Your task to perform on an android device: Edit the title of Introduction note to about Pixel Phone 
Image 0: 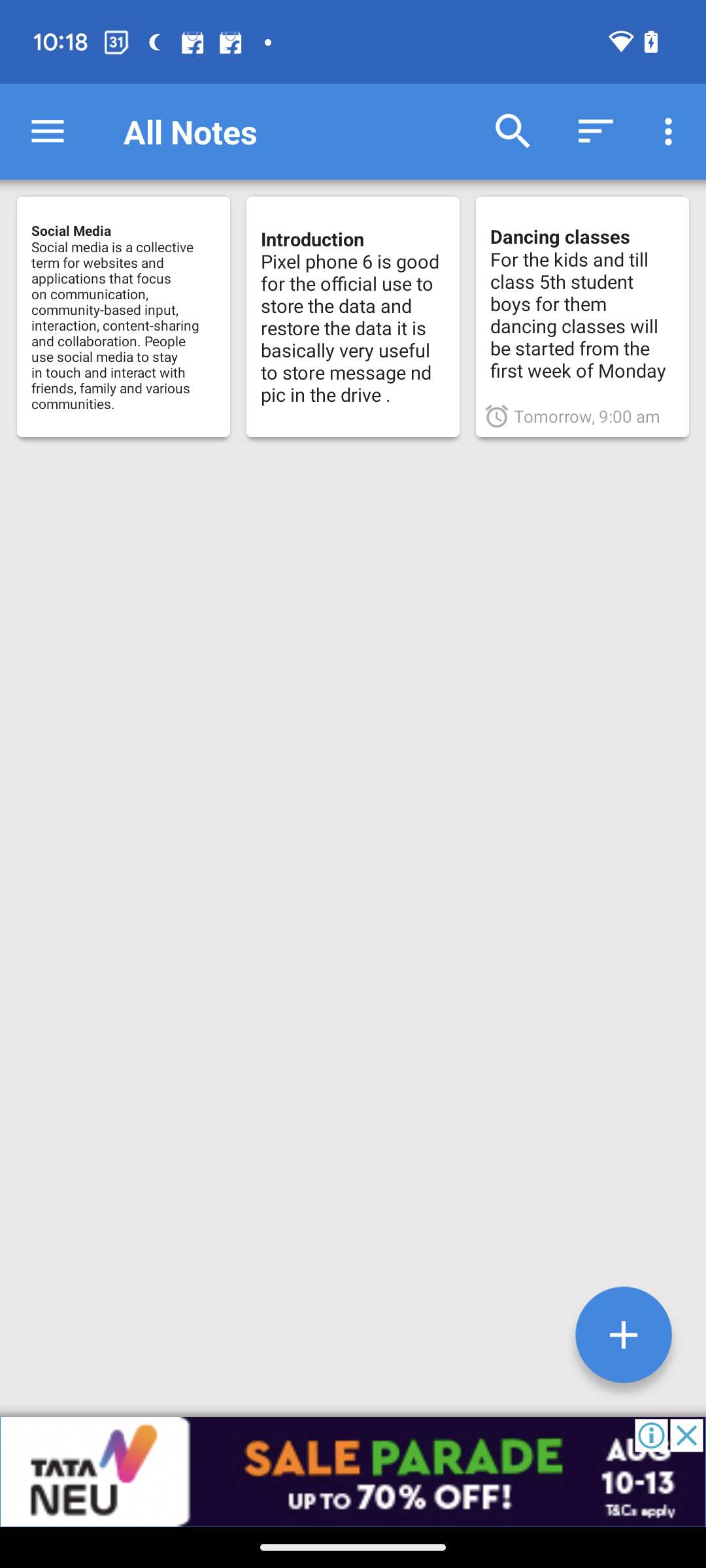
click on the Introduction Notes box
Step 0: click (353, 317)
Image 1: 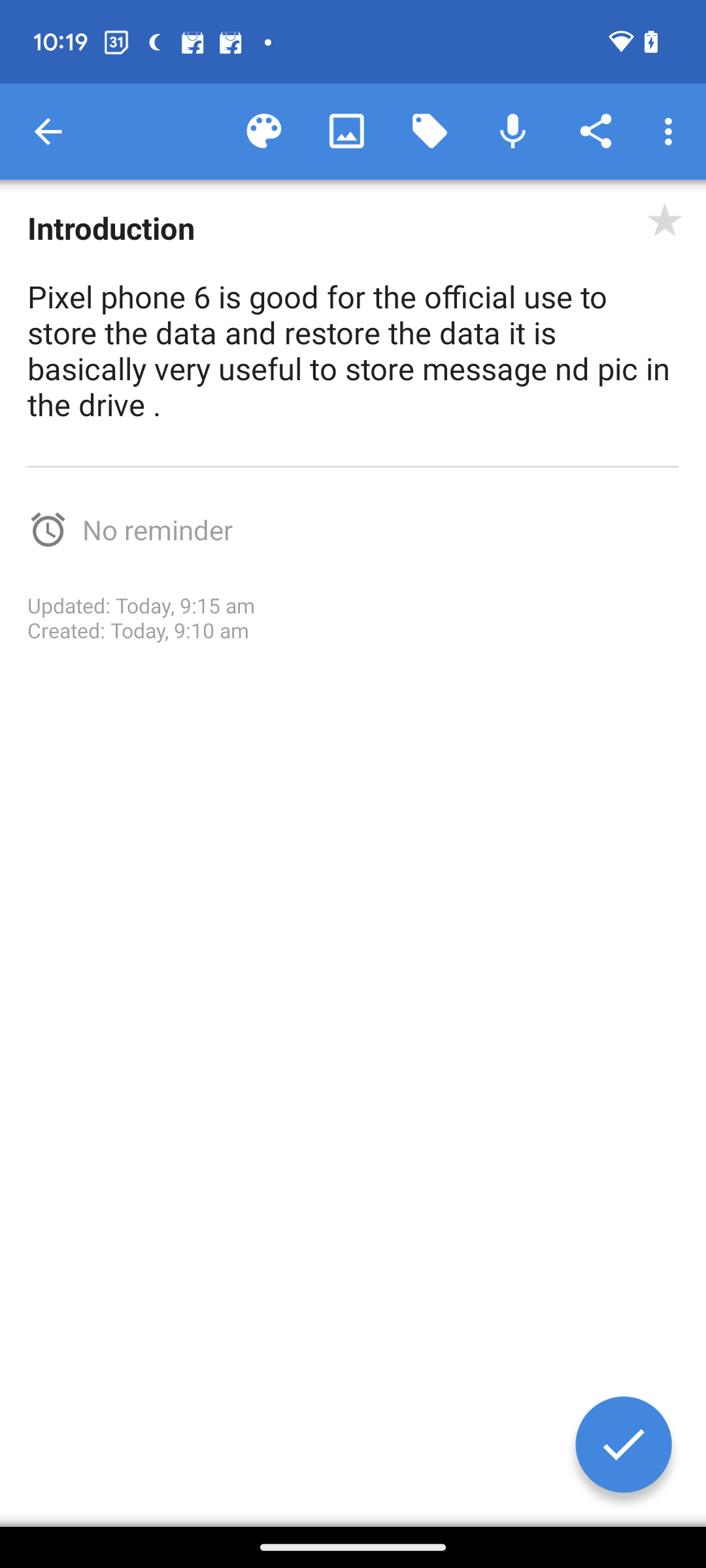
Type About Pixel Phone
Step 1: type "About Pixel Phone"